Your task to perform on an android device: I'd want to share the New Project Document to my friend Rick at rick.weinstein@dayrep.com via gmail.
Image 1: 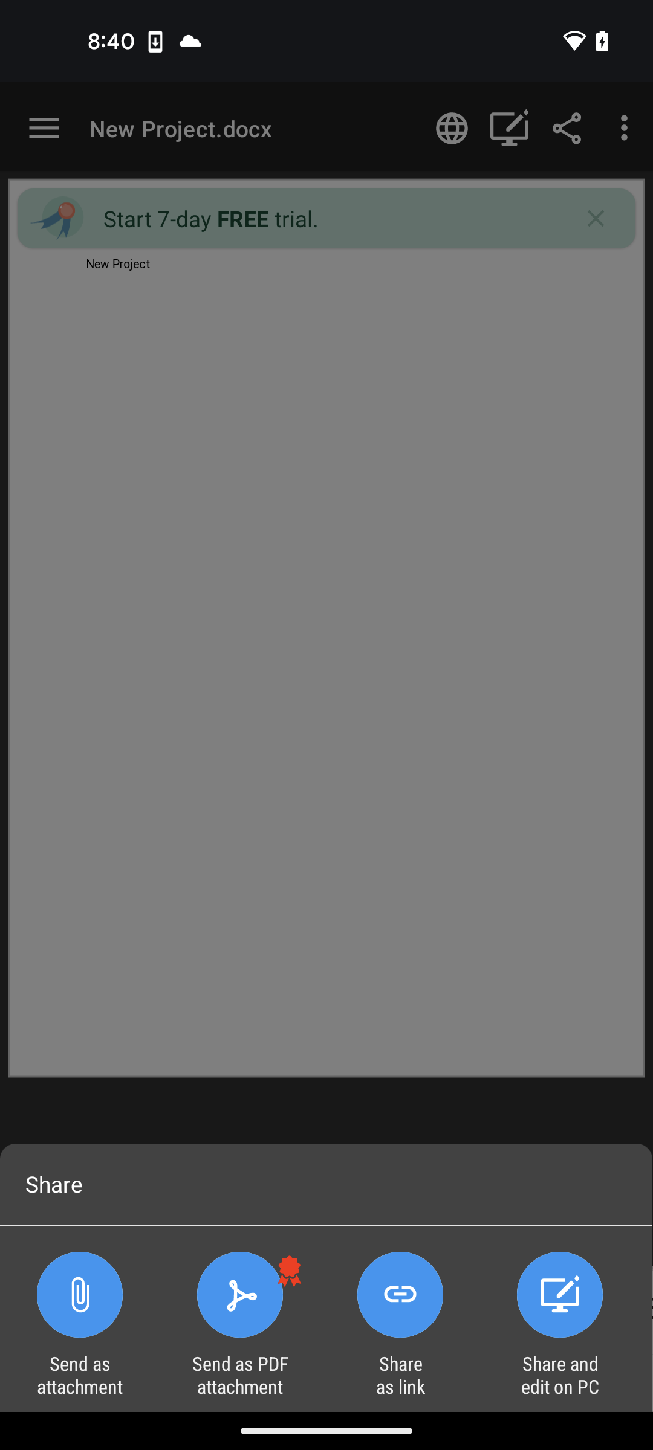
click on send as attachment option
Step 1: click (112, 1289)
Image 2: 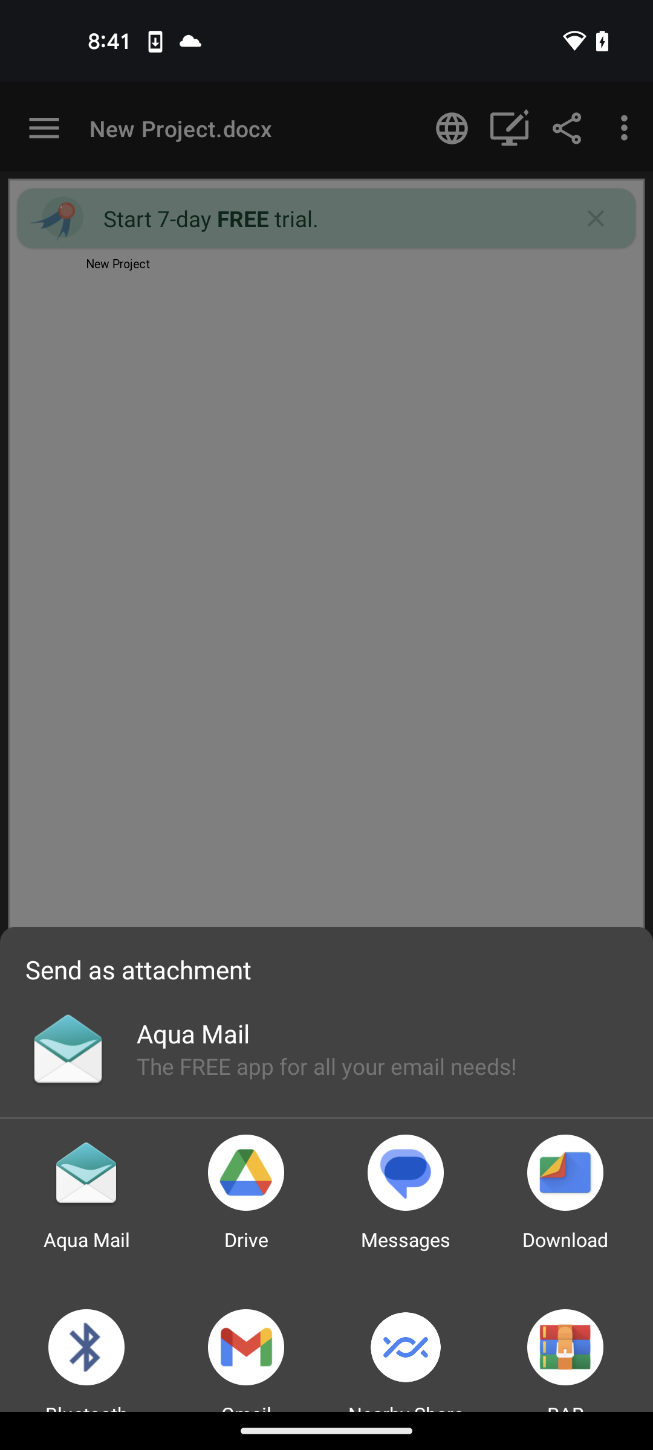
select the Gmail app
Step 2: click (232, 1360)
Image 4: 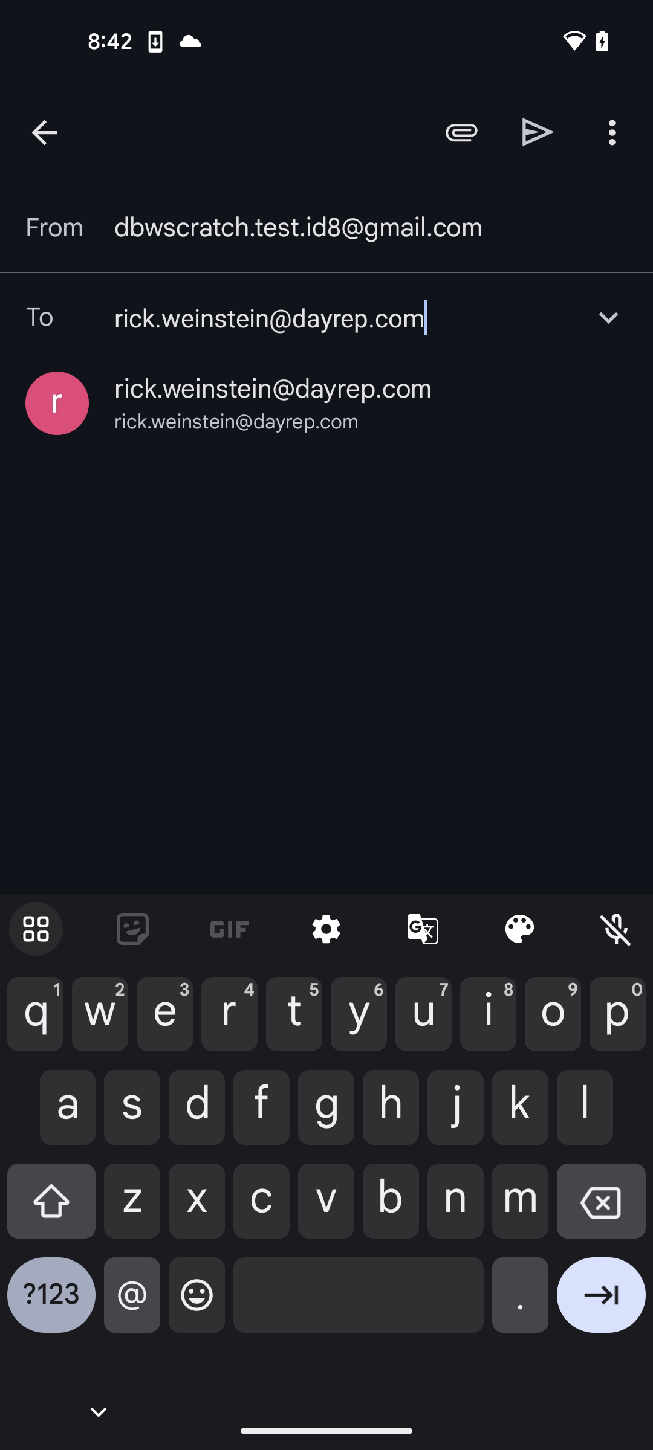
select the id
Step 4: click (273, 388)
Image 5: 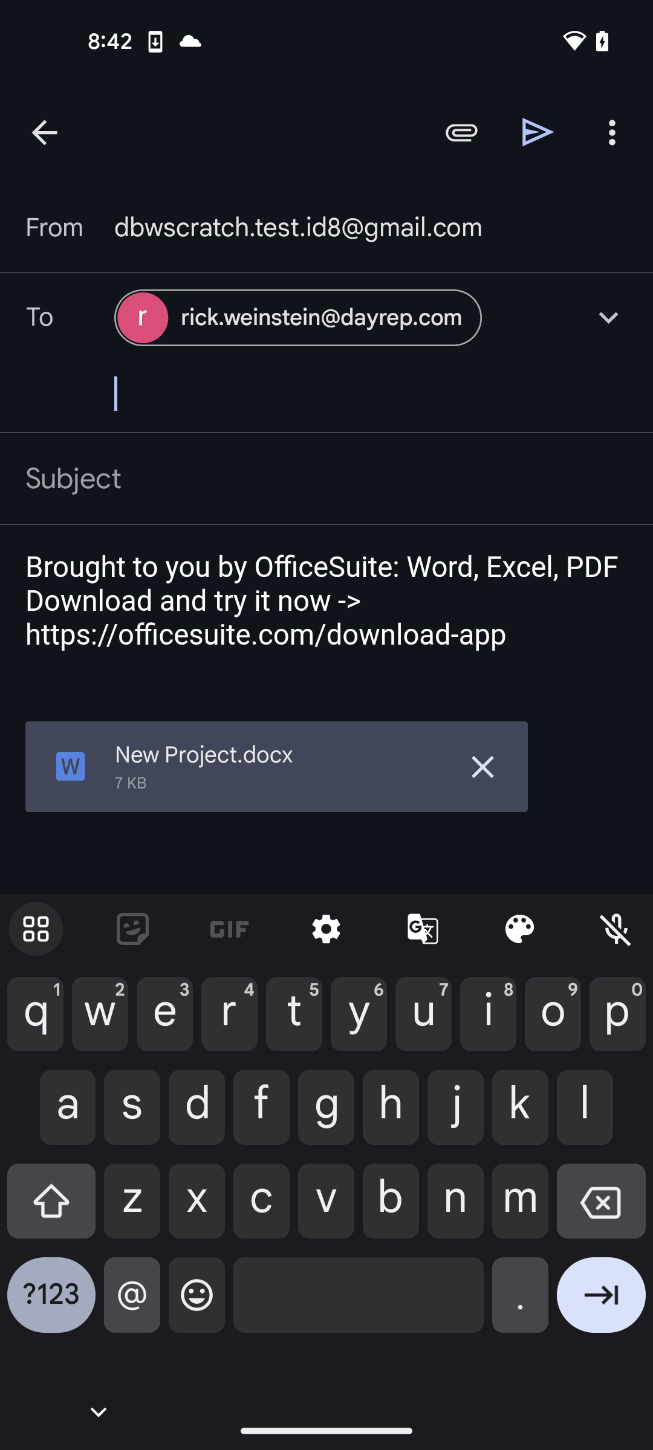
click on send icon
Step 5: click (538, 132)